Your task to perform on an android device: I want to Add to cart the iPhone 15 Phone if i want to buy this phone in future so i will buy it 
Image 0: 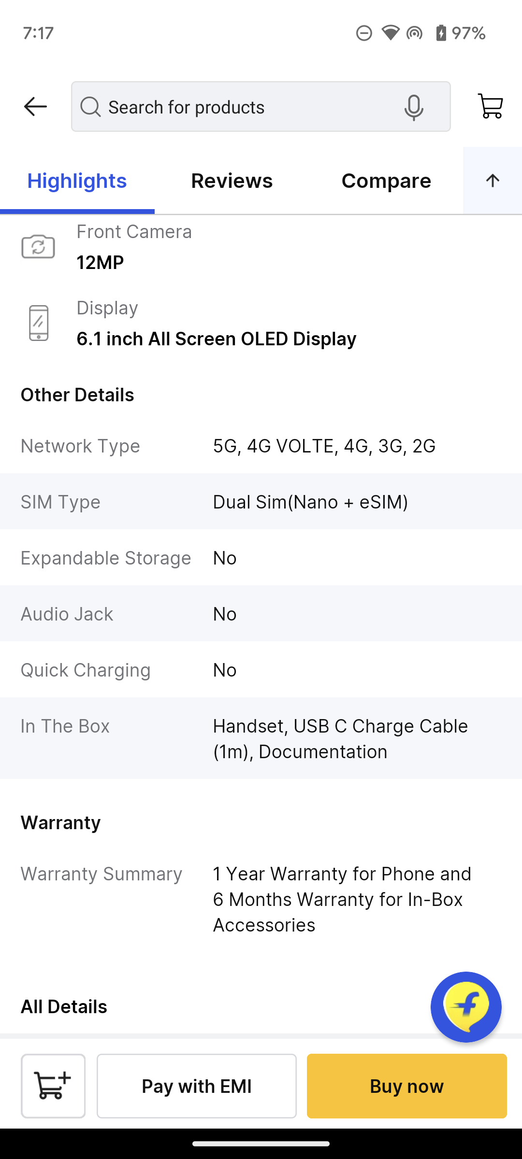
Click on the add to cart icon at the bottom left of the screen
Step 0: click (45, 1091)